Your task to perform on an android device: I use the Flipkart app to find basmati rice because I need it for lunch.
Image 0: 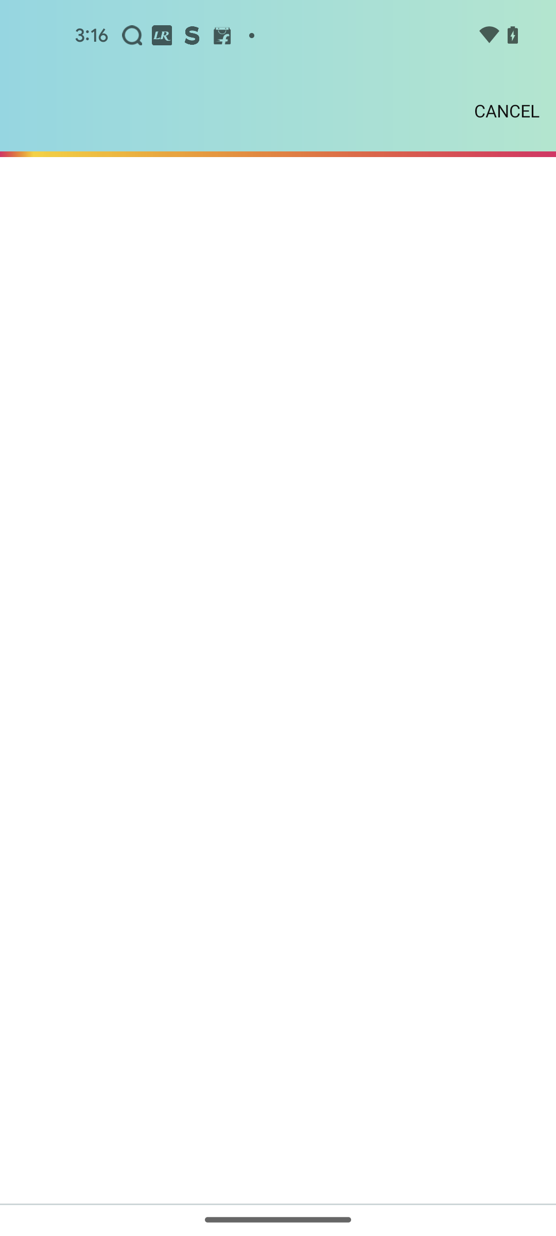
Open the Flipkart app
Step 0: open app "Flipkart"
Image 1: 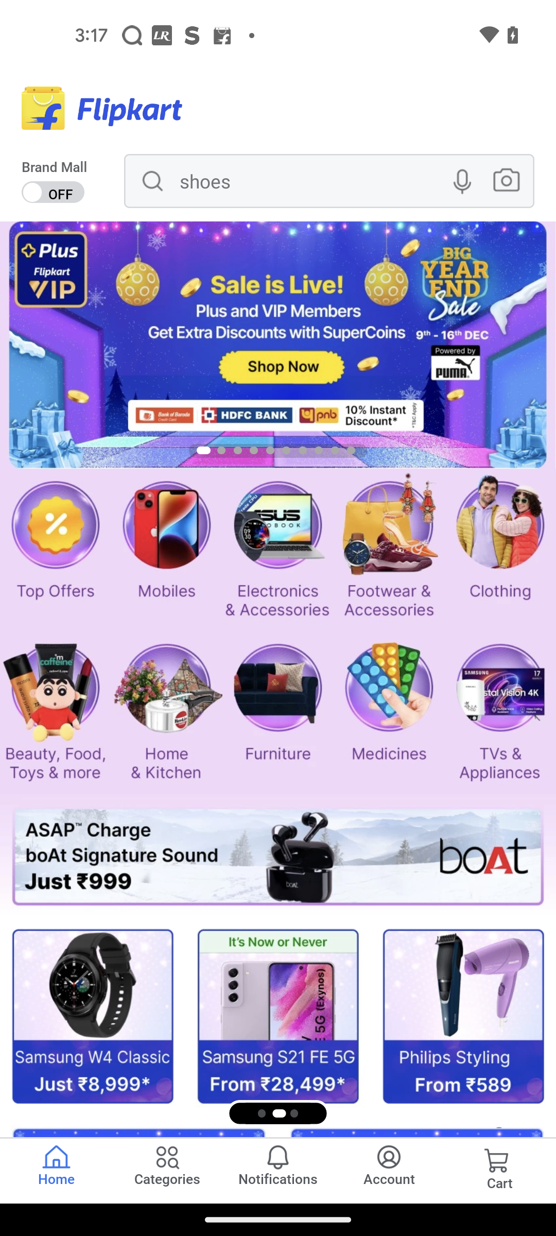
Go to the search bar
Step 1: click (205, 187)
Image 2: 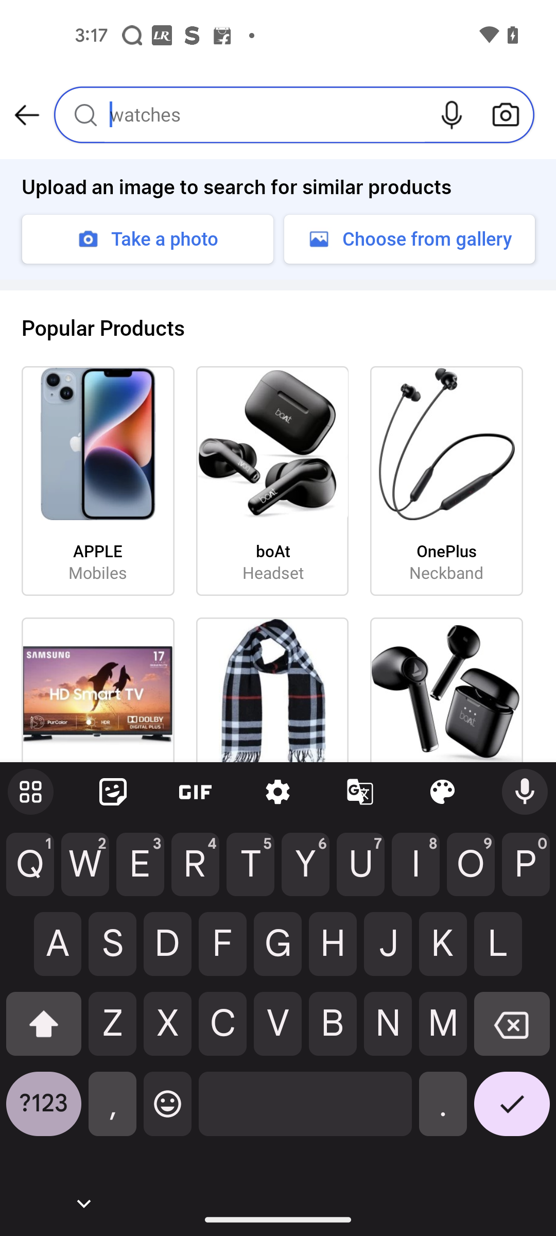
Search for basmati rice
Step 2: type "basmati rice"
Image 3: 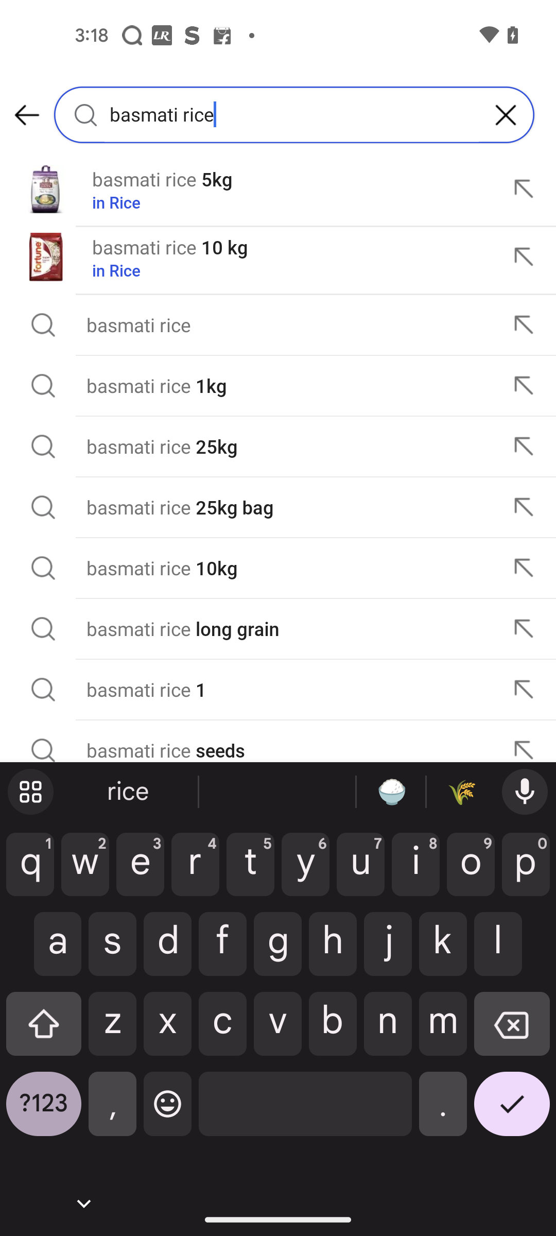
Click on the tick icon at the bottom right corner of the screen
Step 3: click (512, 1111)